Your task to perform on an android device: Open the Puma app and view all the shoes from the PUMA X THUNDERCATS brand.
Image 0: 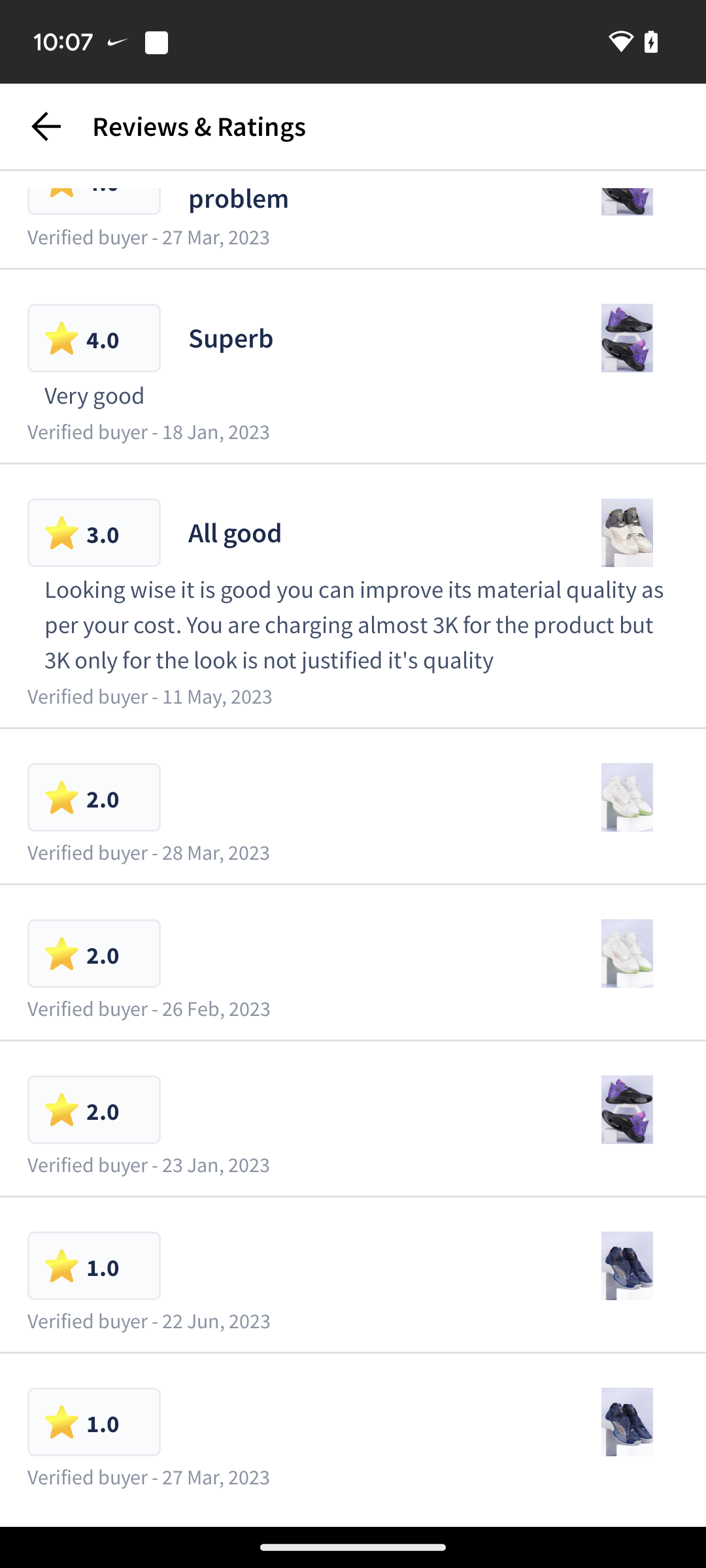
Open the Puma app
Step 0: open app "PUMA"
Image 1: 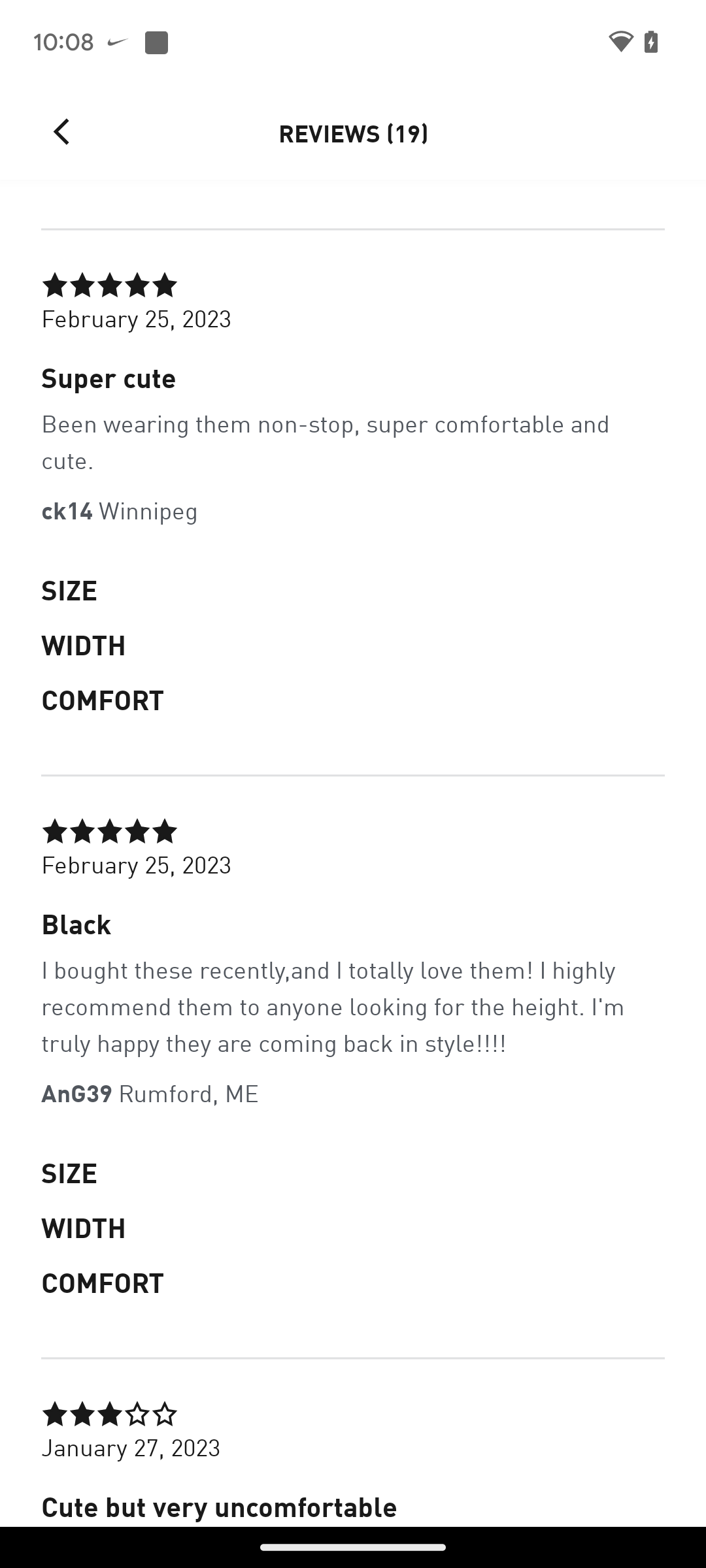
Go back to the previous screen
Step 1: press back button
Image 2: 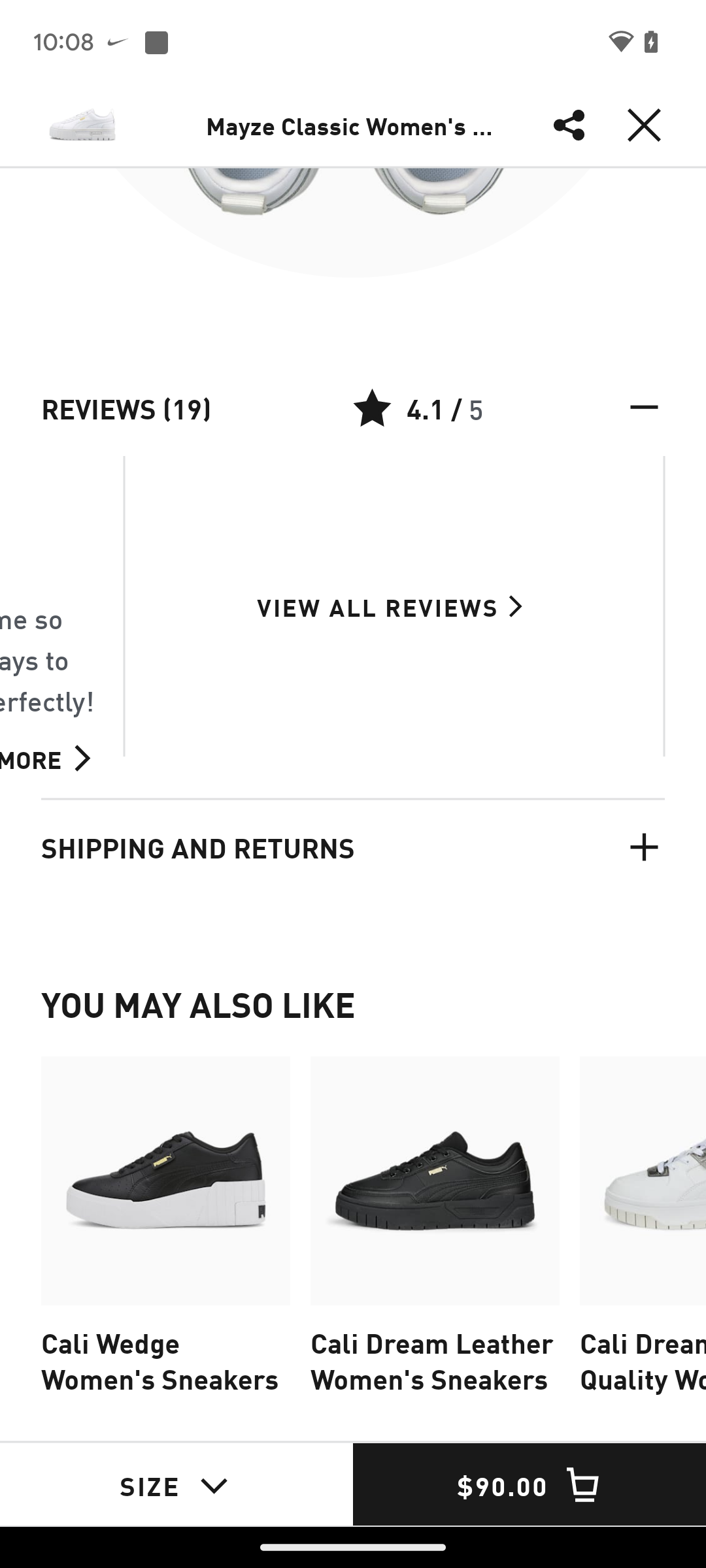
Go back to the previous screen
Step 2: press back button
Image 3: 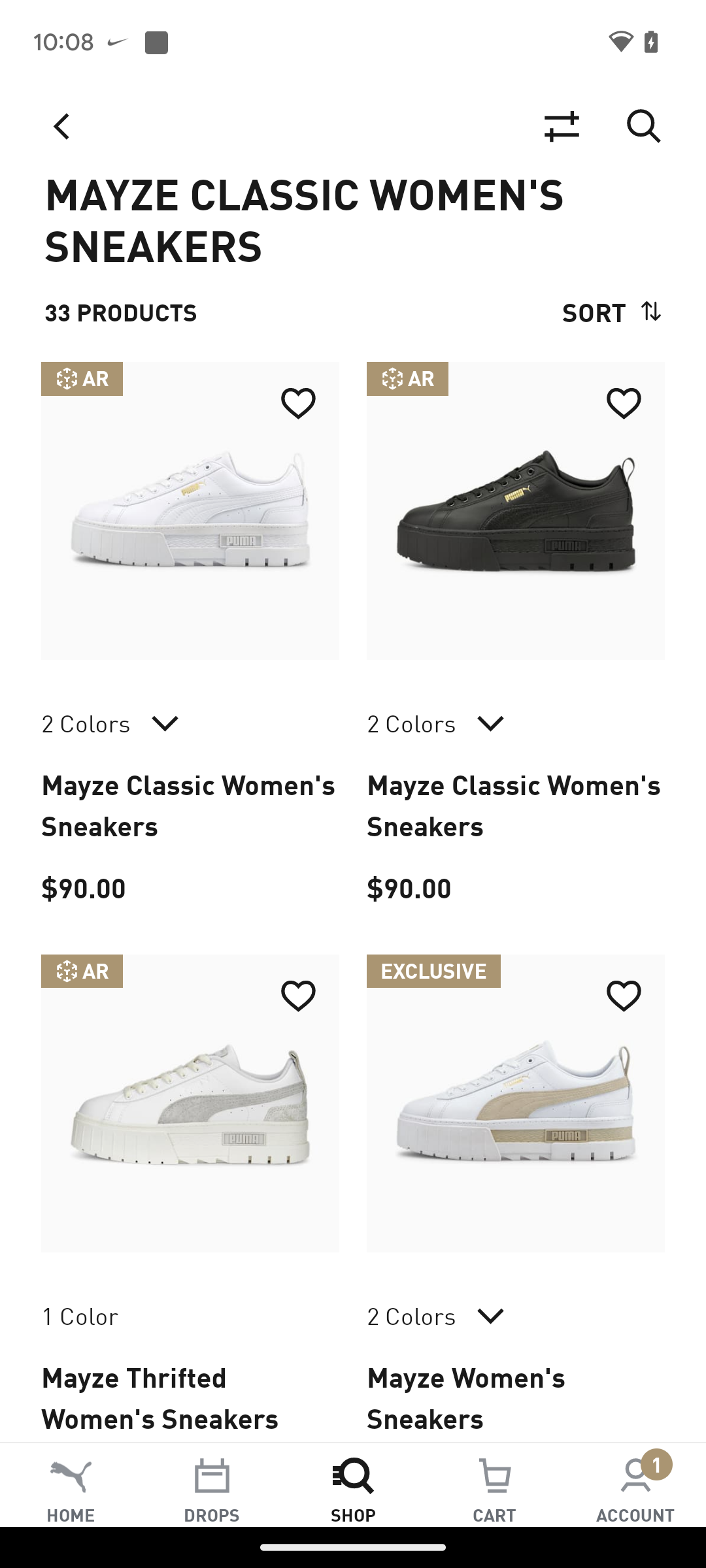
Click on the shop tab at the bottom of the screen
Step 3: click (353, 1484)
Image 4: 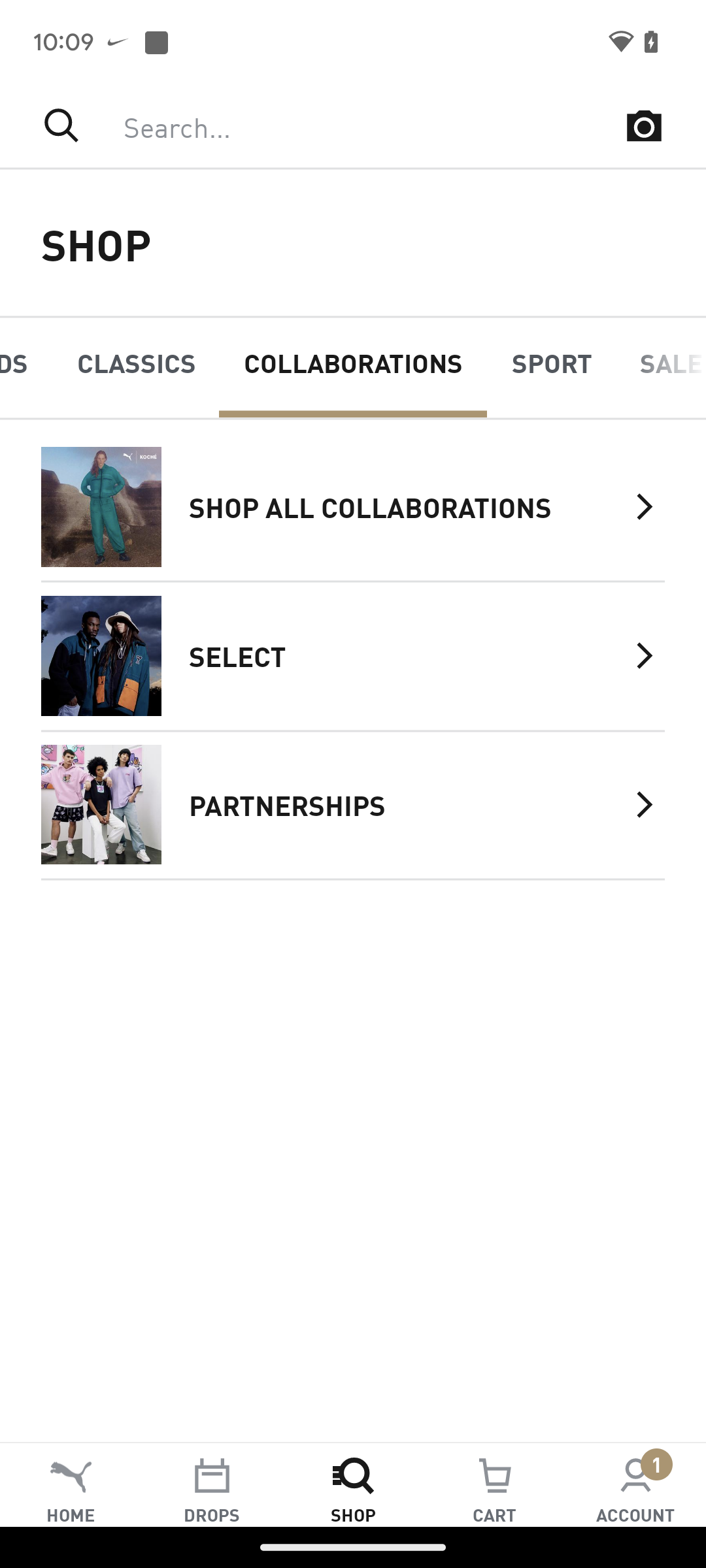
Click on the select option
Step 4: click (406, 655)
Image 5: 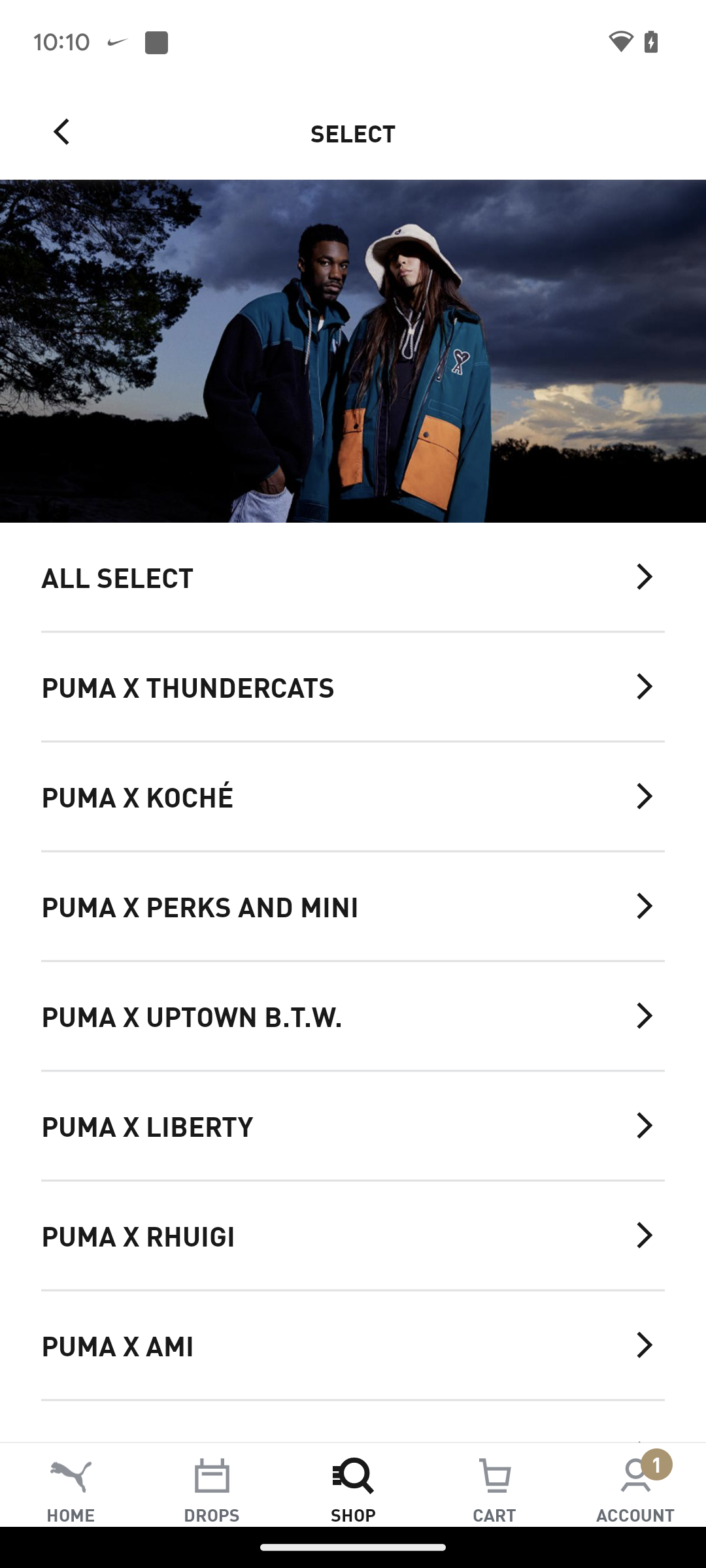
Click on the PUMA X THUNDERCATS brand
Step 5: click (332, 686)